Your task to perform on an android device: I'd like to forward Google Community team emails to Cerebra Research at dbwscratch.test.id4@gmail.com.
Image 0: 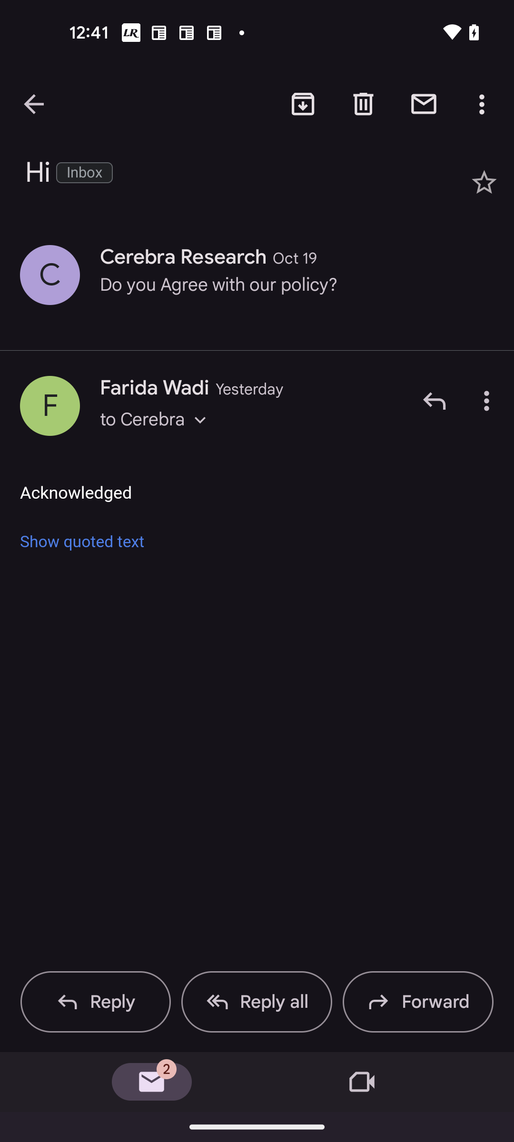
Go back to my inbox
Step 0: press back button
Image 1: 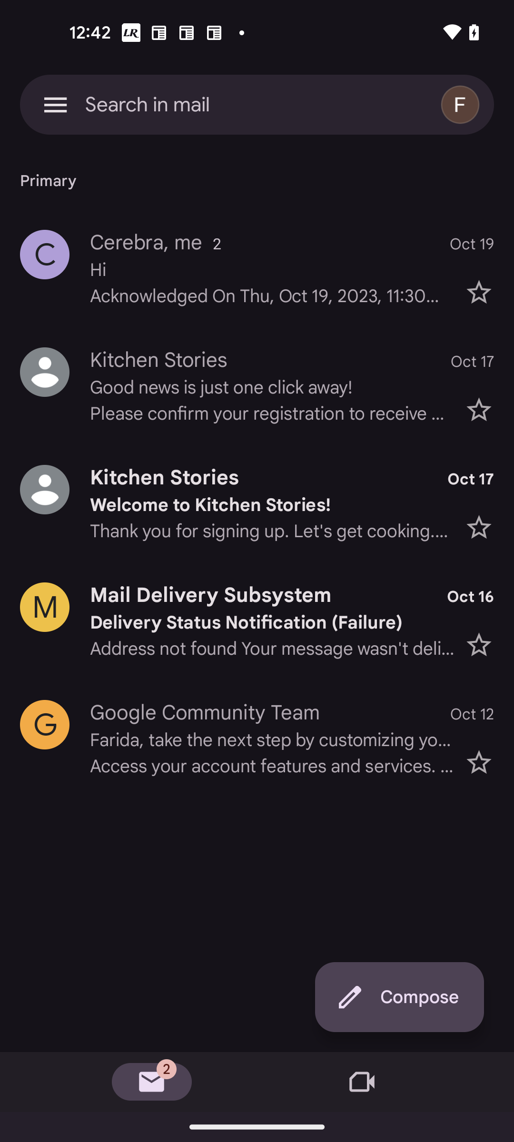
Click on the Google Community Team mail
Step 1: click (272, 740)
Image 2: 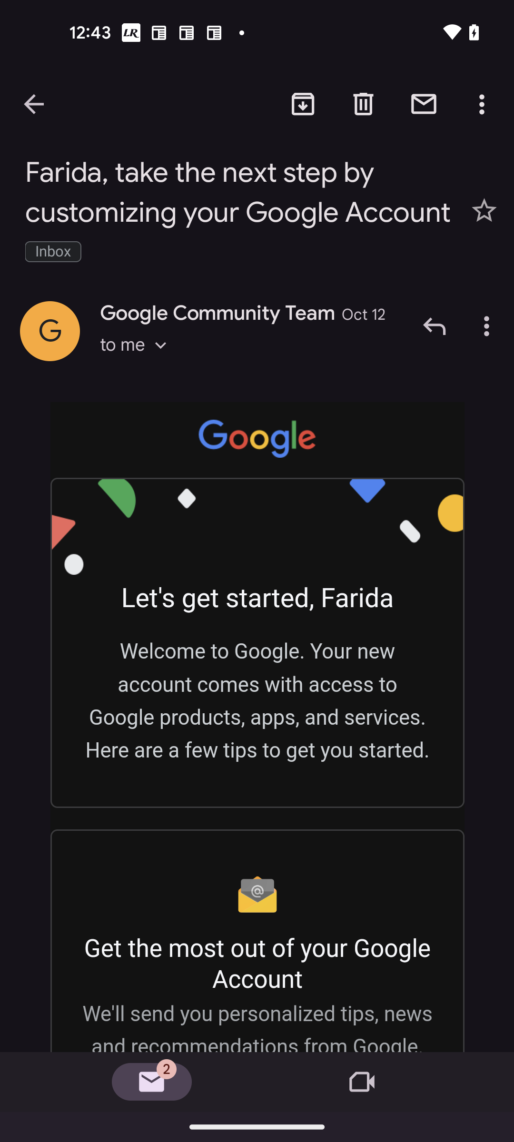
Click on the three dots of the Google Community Team
Step 2: click (489, 325)
Image 3: 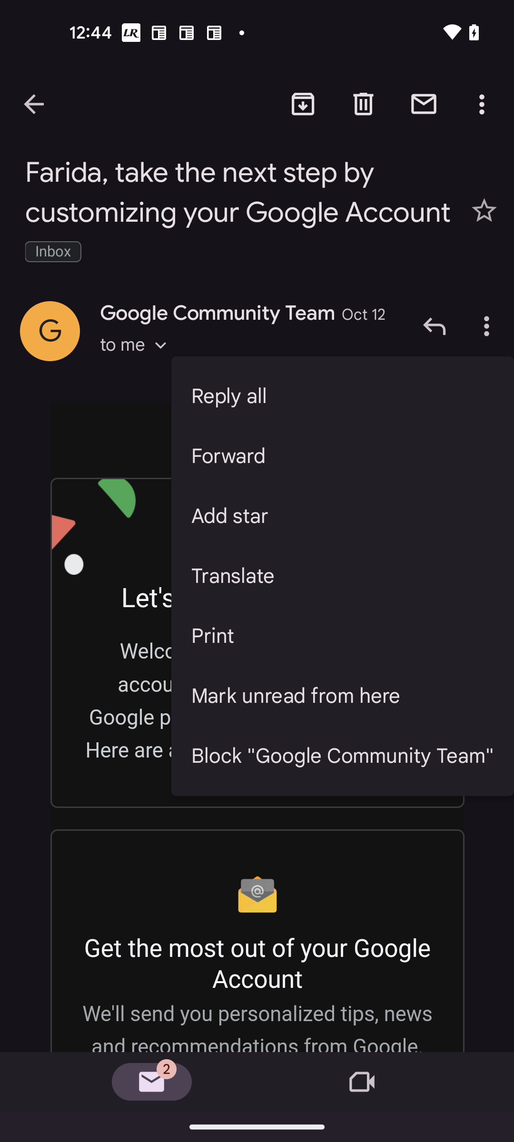
Click on the Forward option
Step 3: click (343, 456)
Image 4: 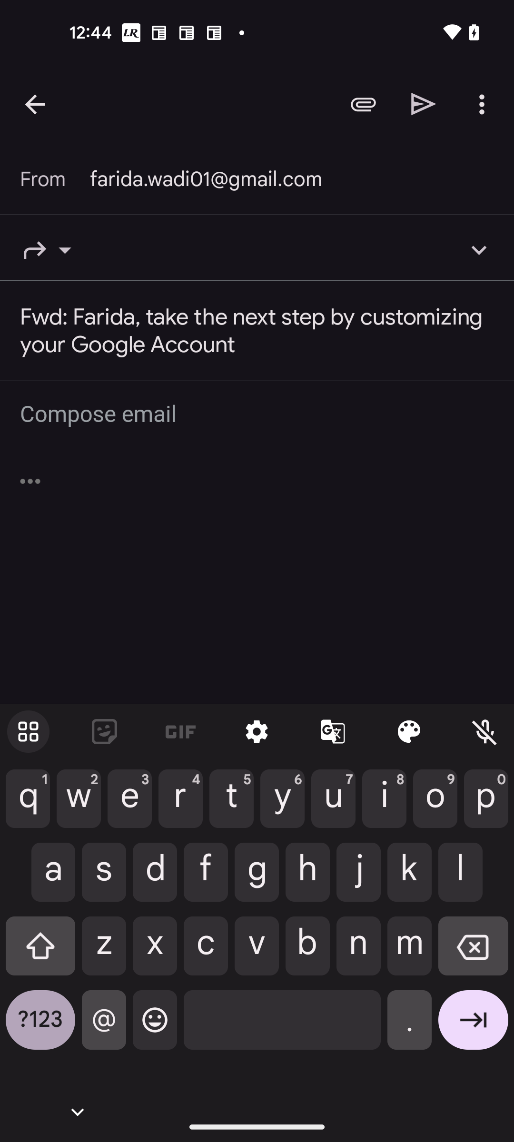
Type dbwscratch.test.id4@gmail.com
Step 4: type "dbwscratch.test.id4@gmail.com"
Image 5: 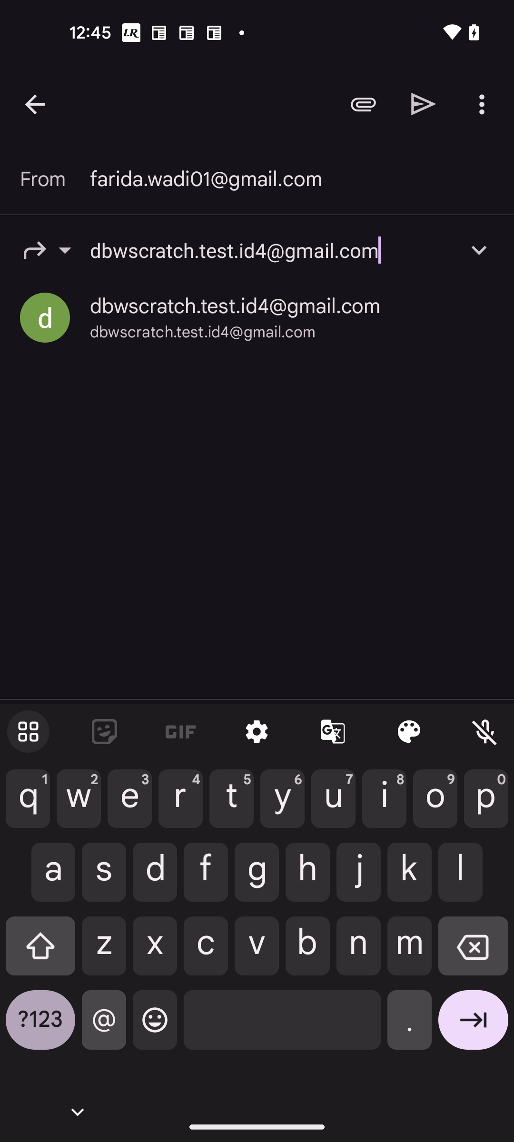
Select dbwscratch.test.id4@gmail.com
Step 5: click (235, 306)
Image 6: 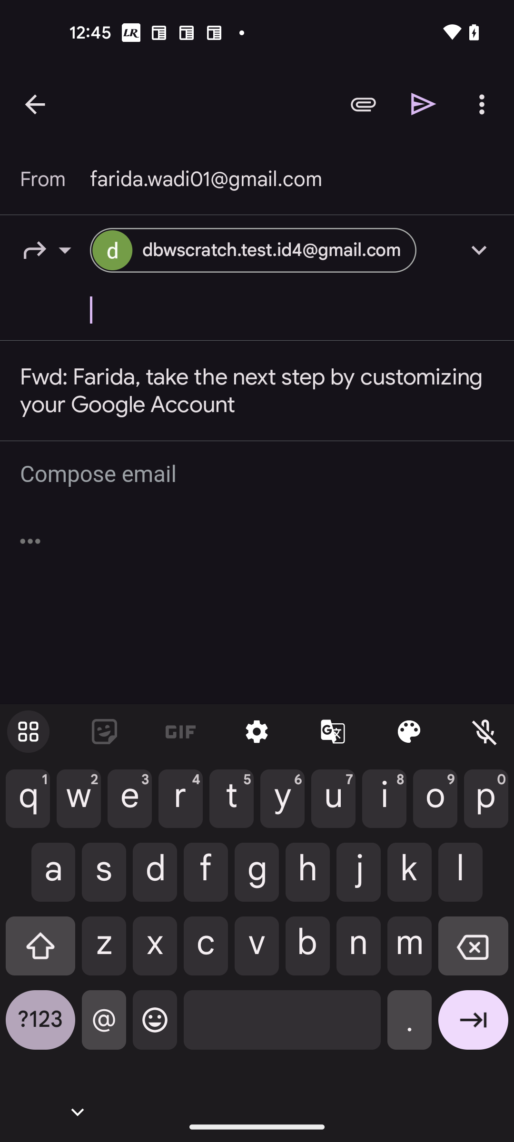
Click on the send icon
Step 6: click (424, 104)